Your task to perform on an android device: I want to explore, go to the explore tab in google maps and click on the first place above 4.6 stars
Image 0: 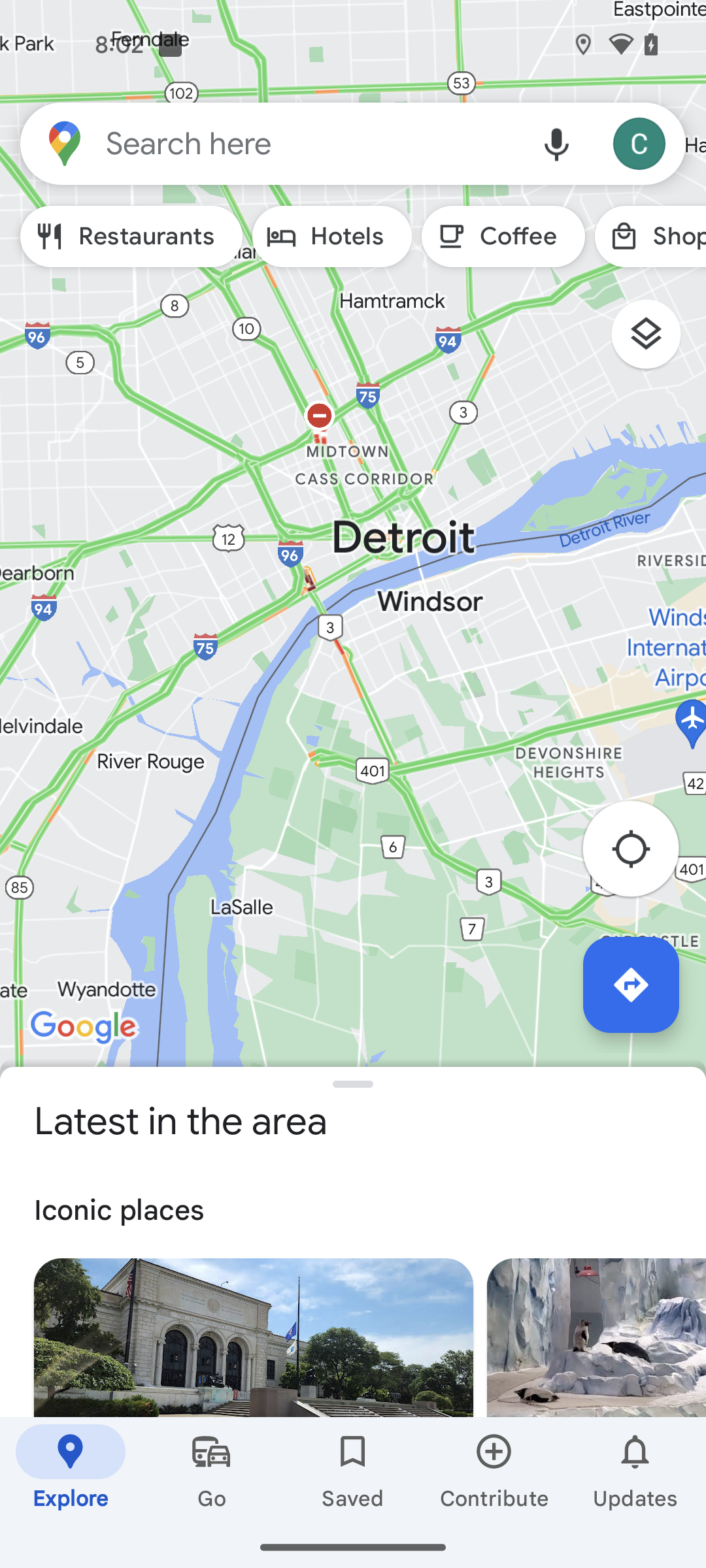
Swipe up to view more places
Step 0: scroll down
Image 1: 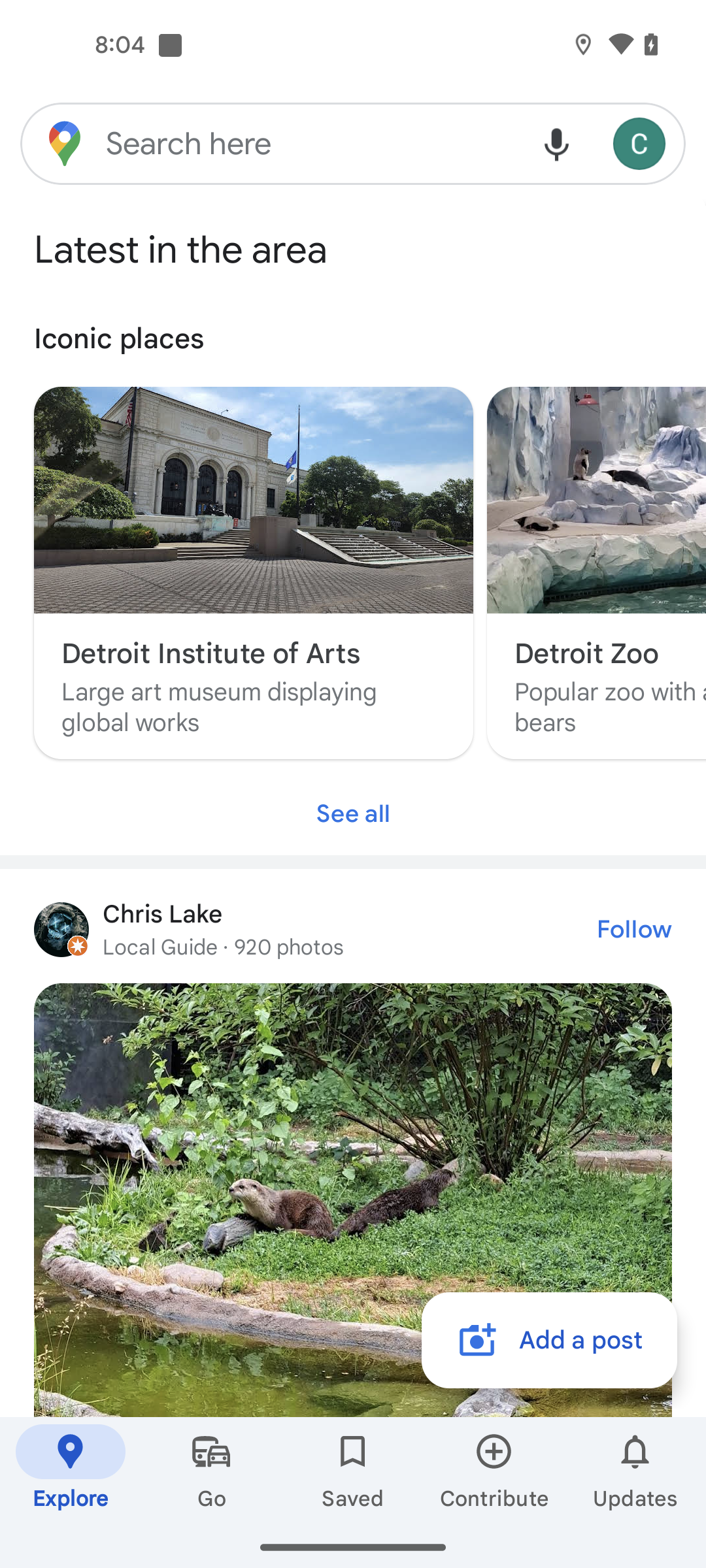
Swipe up to view more places
Step 1: scroll down
Image 2: 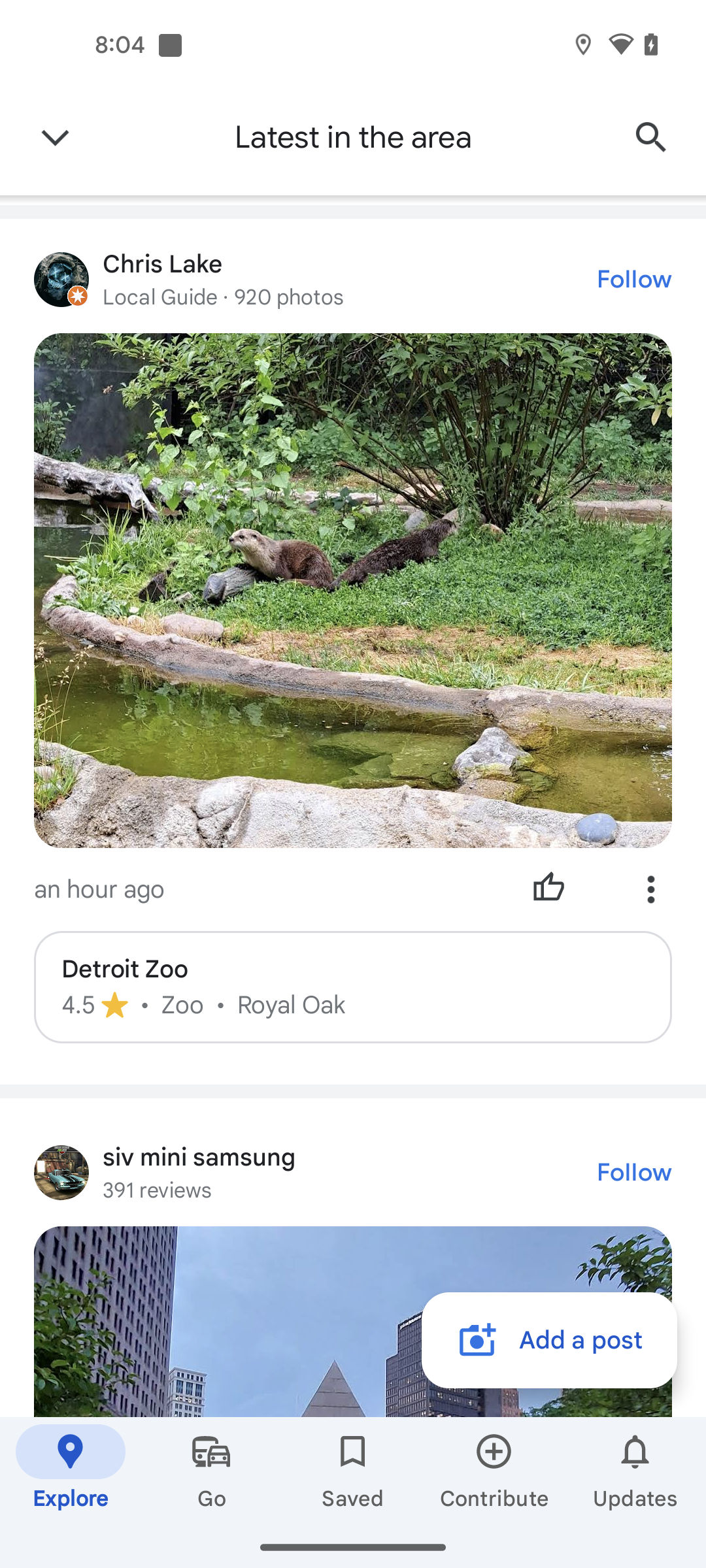
Swipe up to view more places
Step 2: scroll down
Image 3: 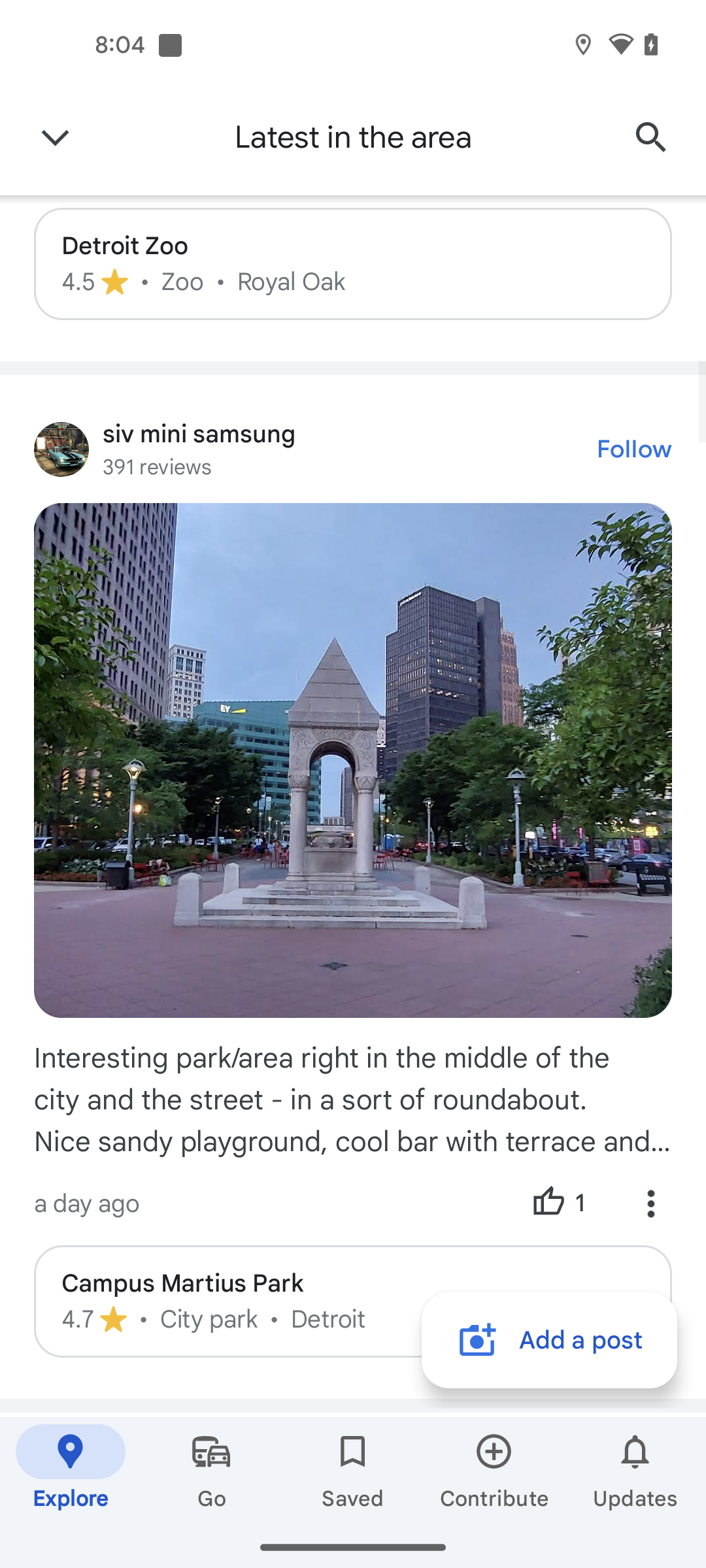
Open the siv mini samsung place to explore
Step 3: click (199, 434)
Image 4: 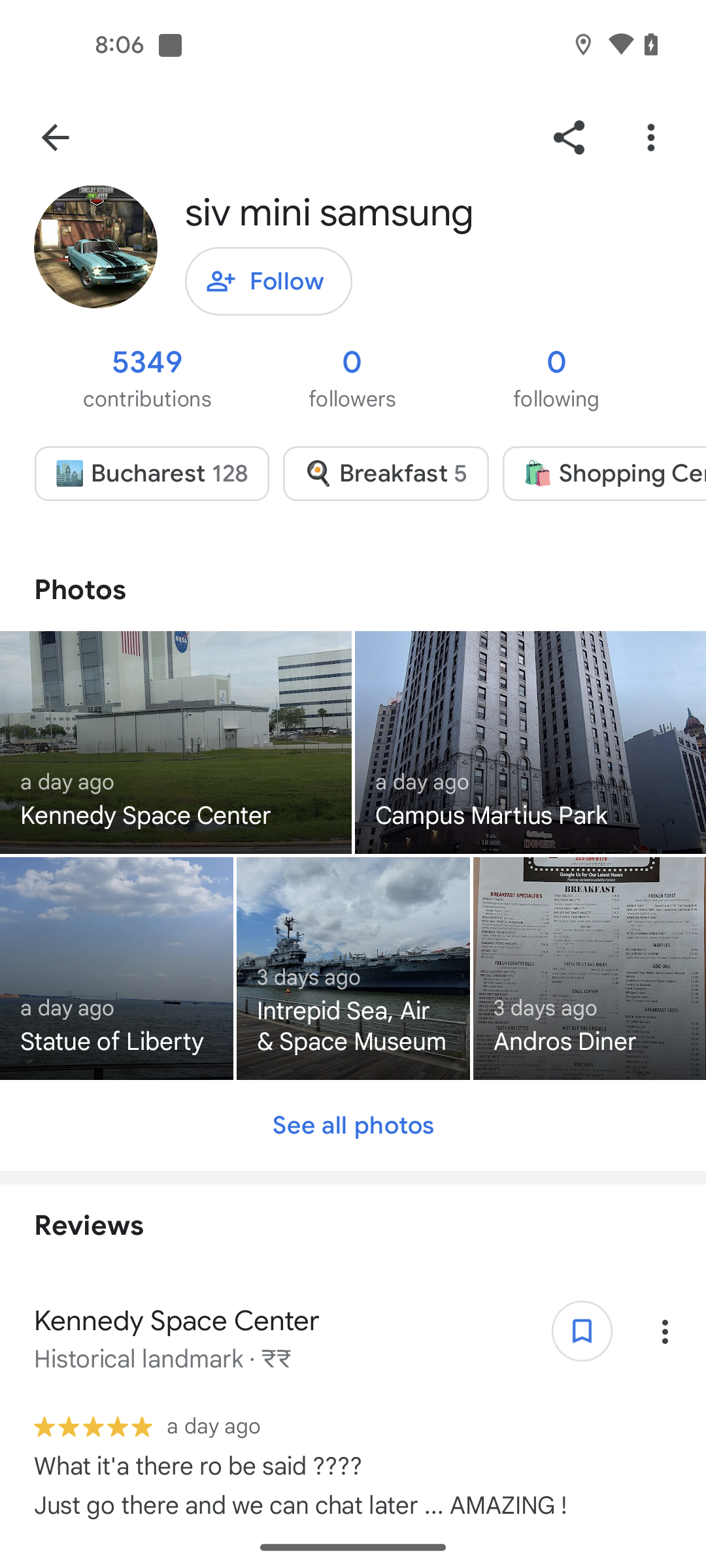
Swipe up
Step 4: scroll down